Your task to perform on an android device: I want to create a Paleo flourless chocolate cake recipe for myself, but I'm not sure how to do it. I need explicit instructions on how to create the Paleo flourless chocolate cake that is shown in the Side Chef app.
Image 0: 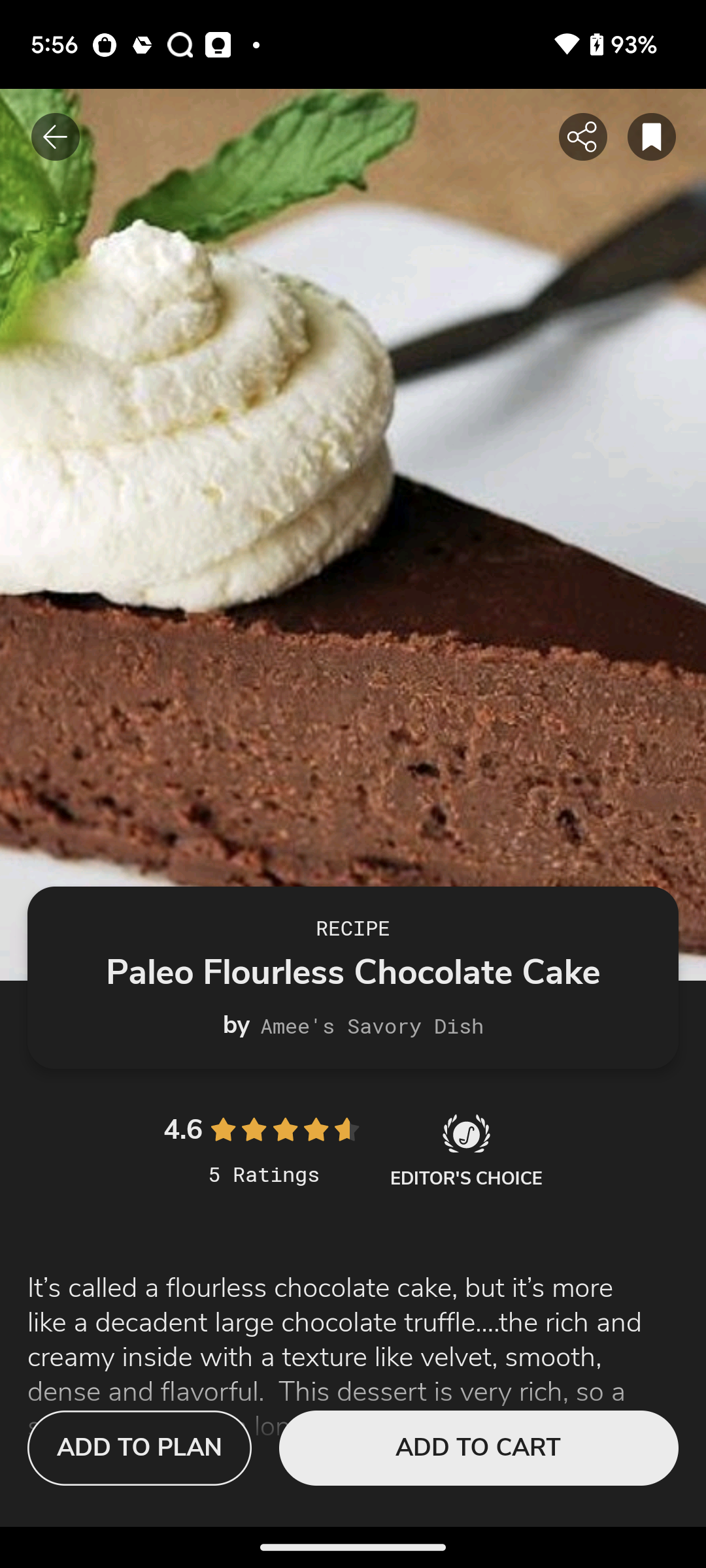
swipe up to see all making steps
Step 0: scroll down
Image 2: 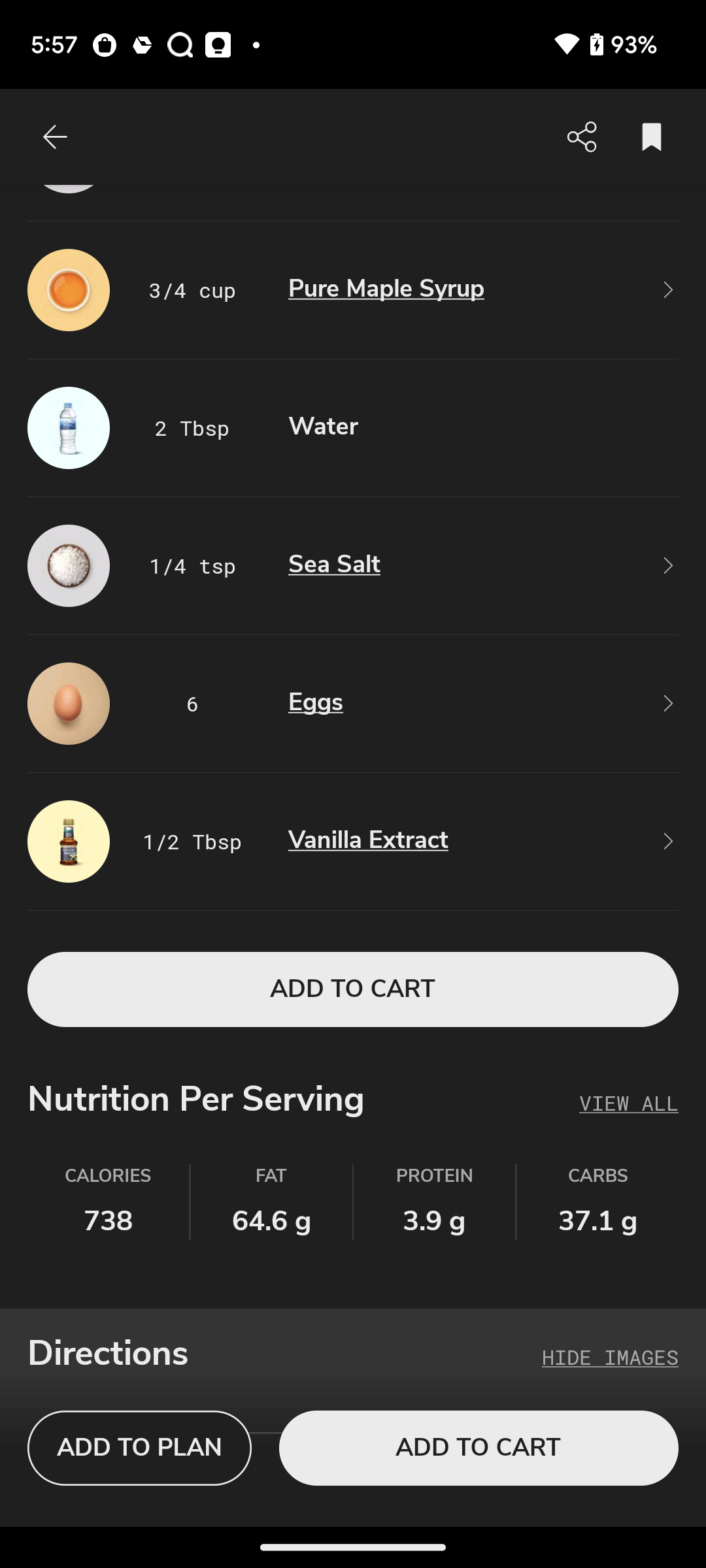
swipe up to see all making steps
Step 2: scroll down
Image 3: 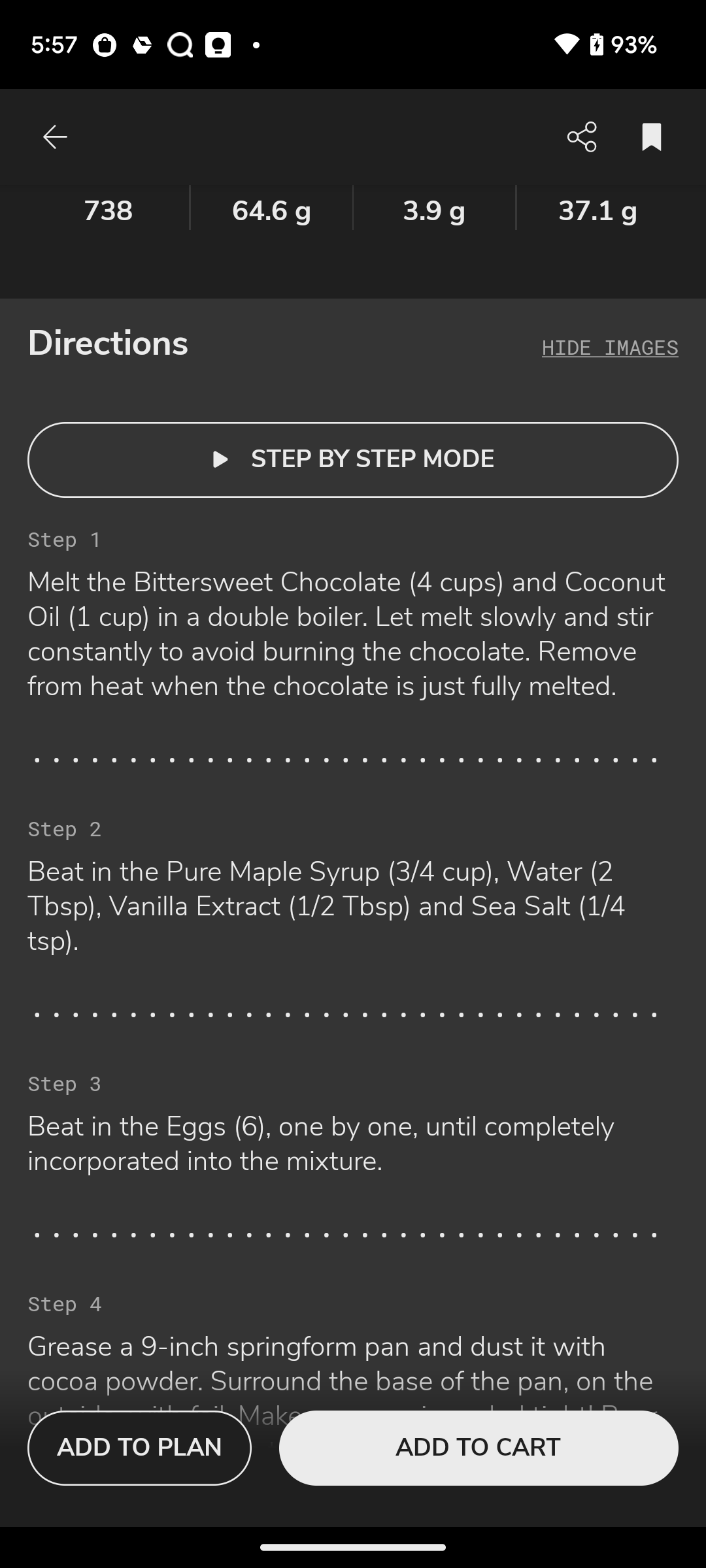
swipe up to see all making steps
Step 3: scroll down
Image 4: 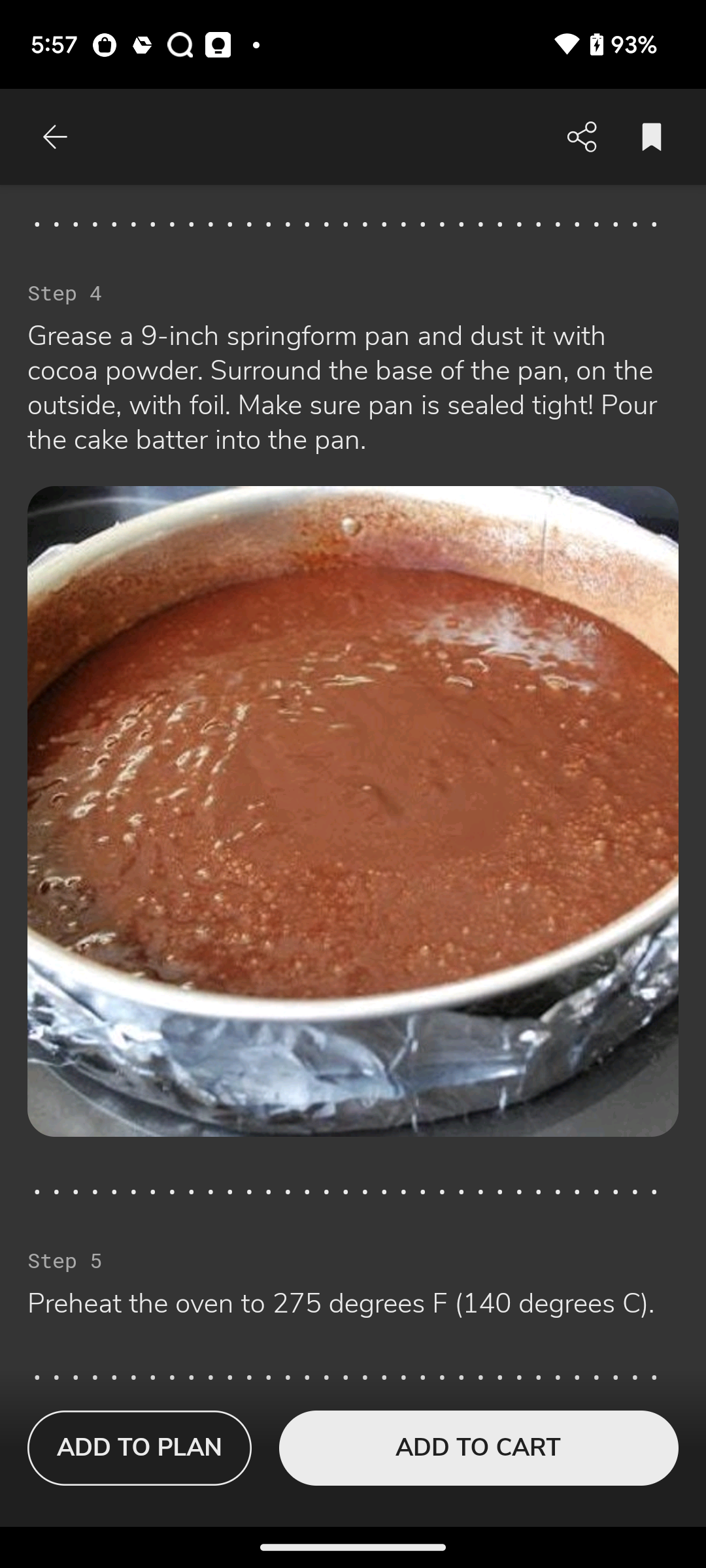
swipe up to see all making steps
Step 4: scroll down
Image 6: 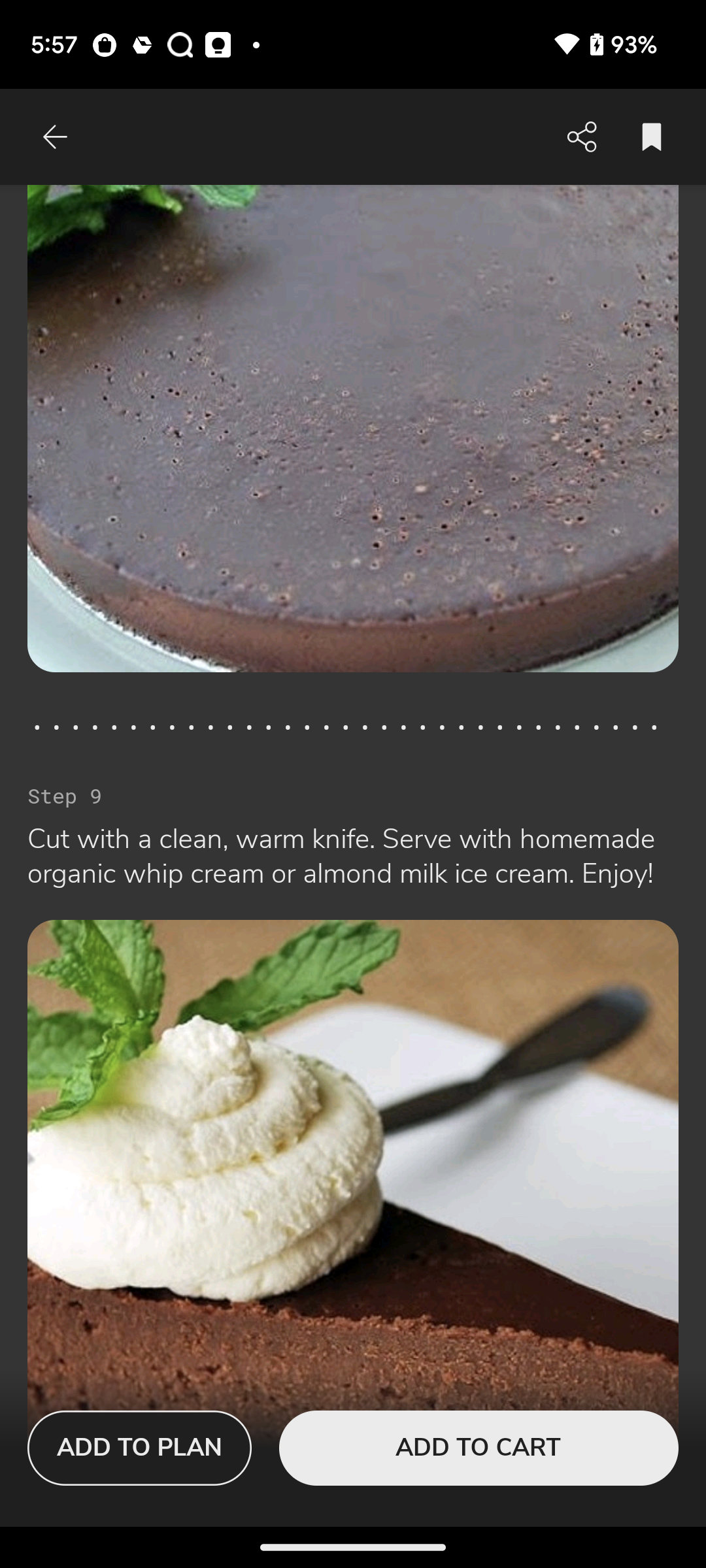
swipe up to see all making steps
Step 6: scroll down